Your task to perform on an android device: Since I was out of yogurt, I used the Blinkit app to look for some.
Image 0: 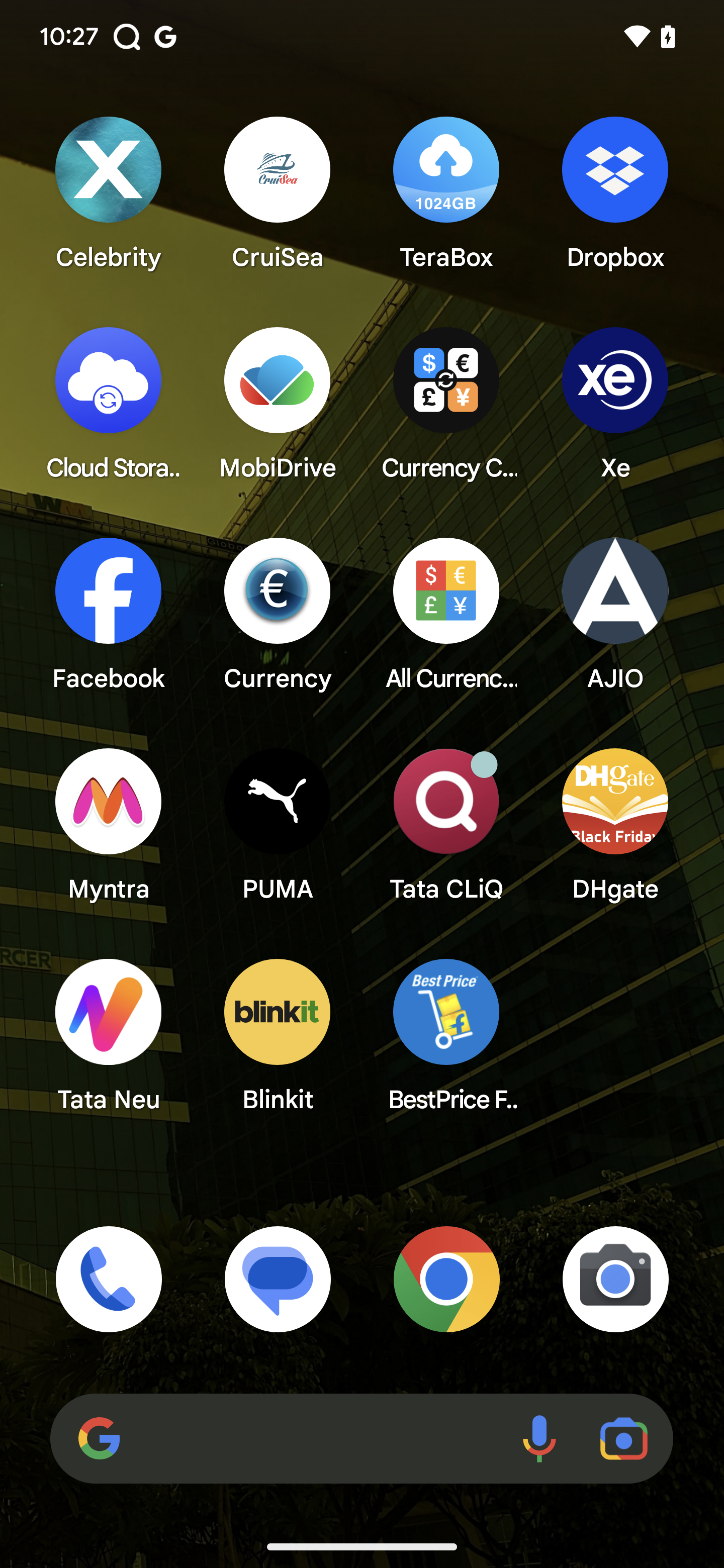
Open Blinkit app
Step 0: open app "Blinkit"
Image 1: 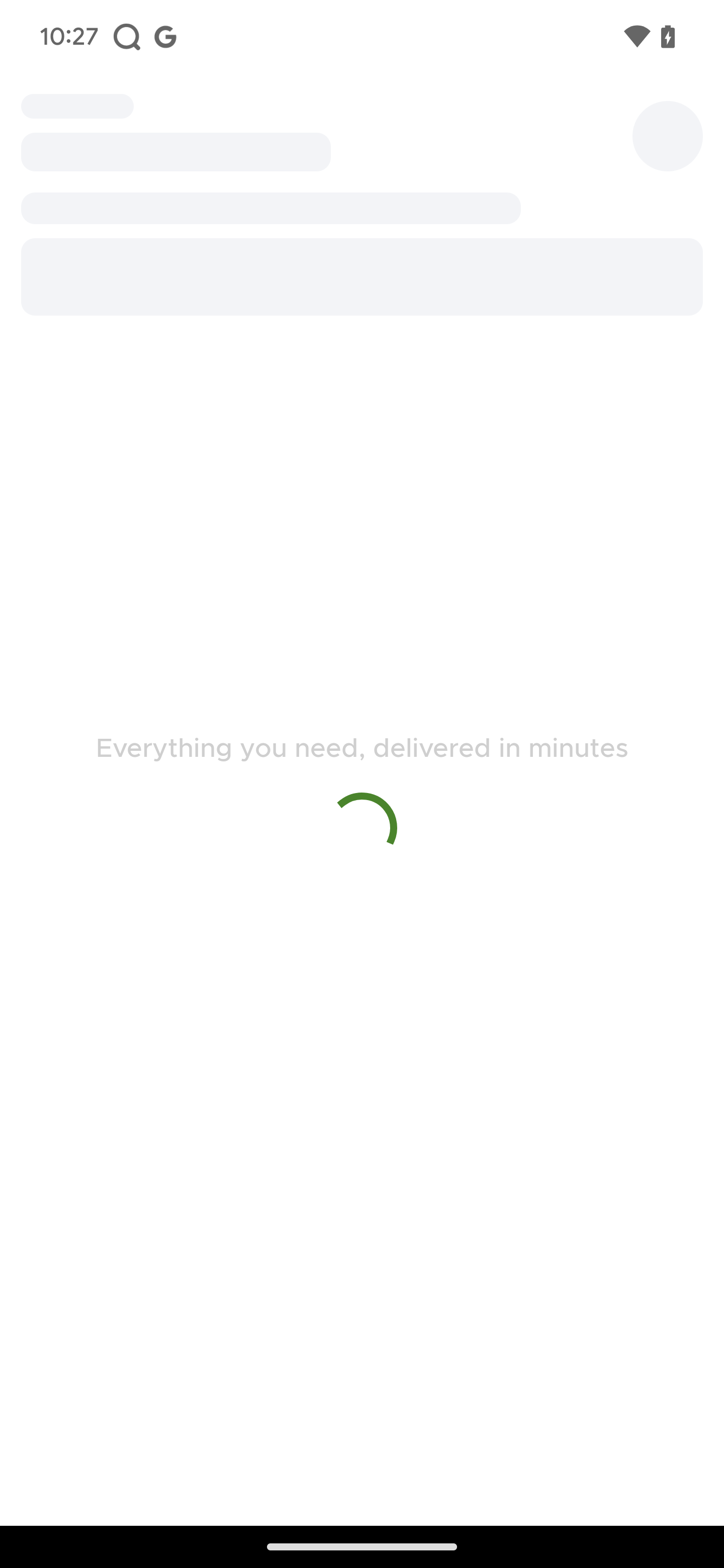
Open Blinkit app
Step 1: wait
Image 2: 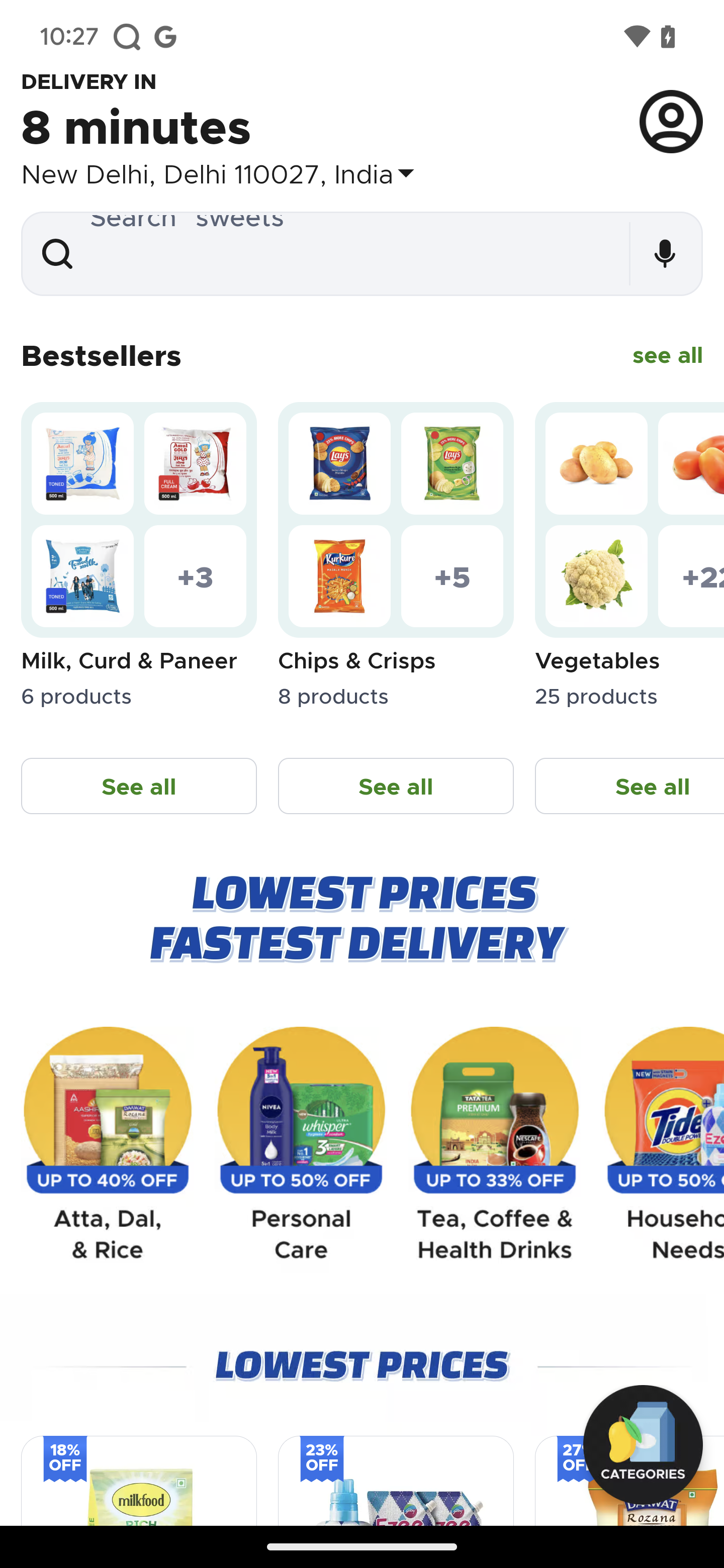
Click on the search bar 
Step 2: click (349, 254)
Image 3: 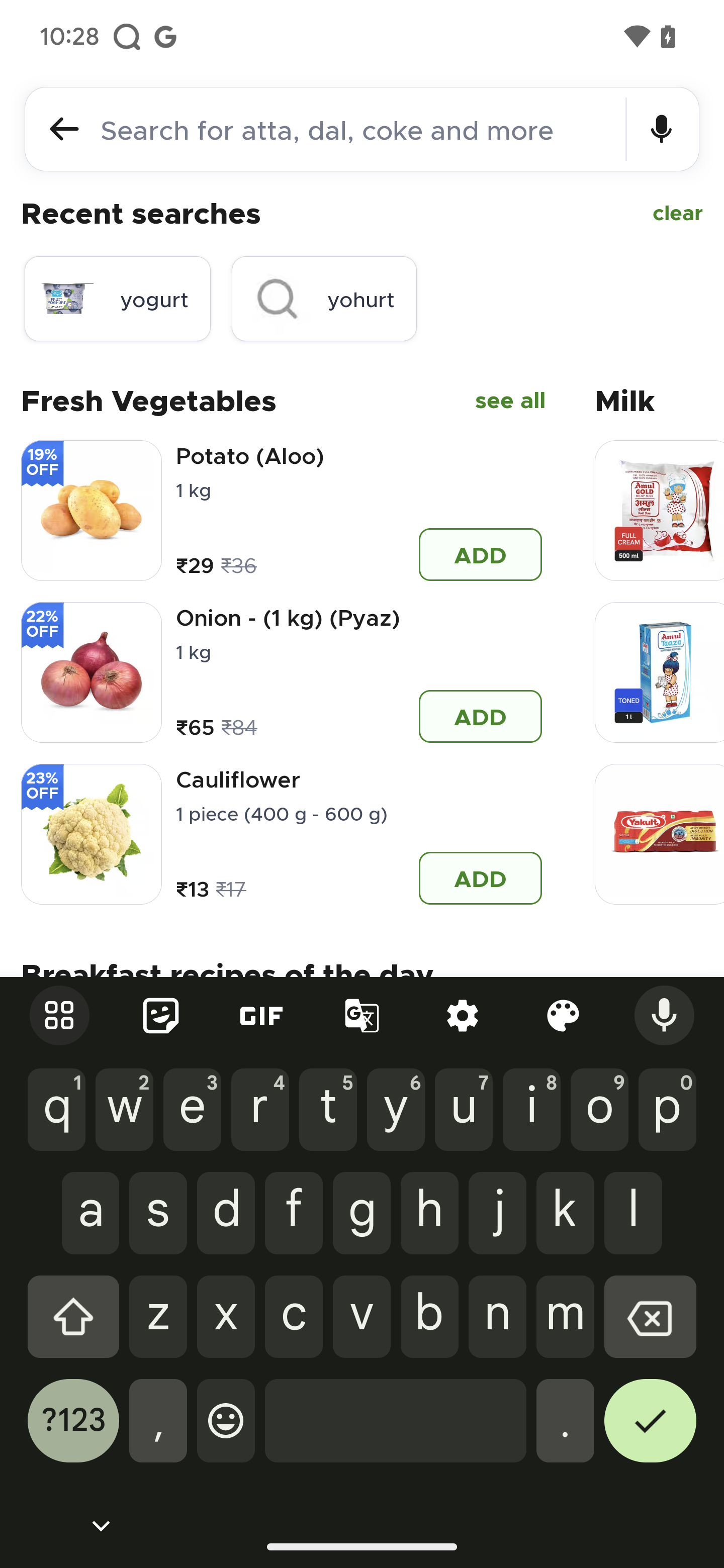
Type Yogurt in the search bar
Step 3: type "Yogurt"
Image 4: 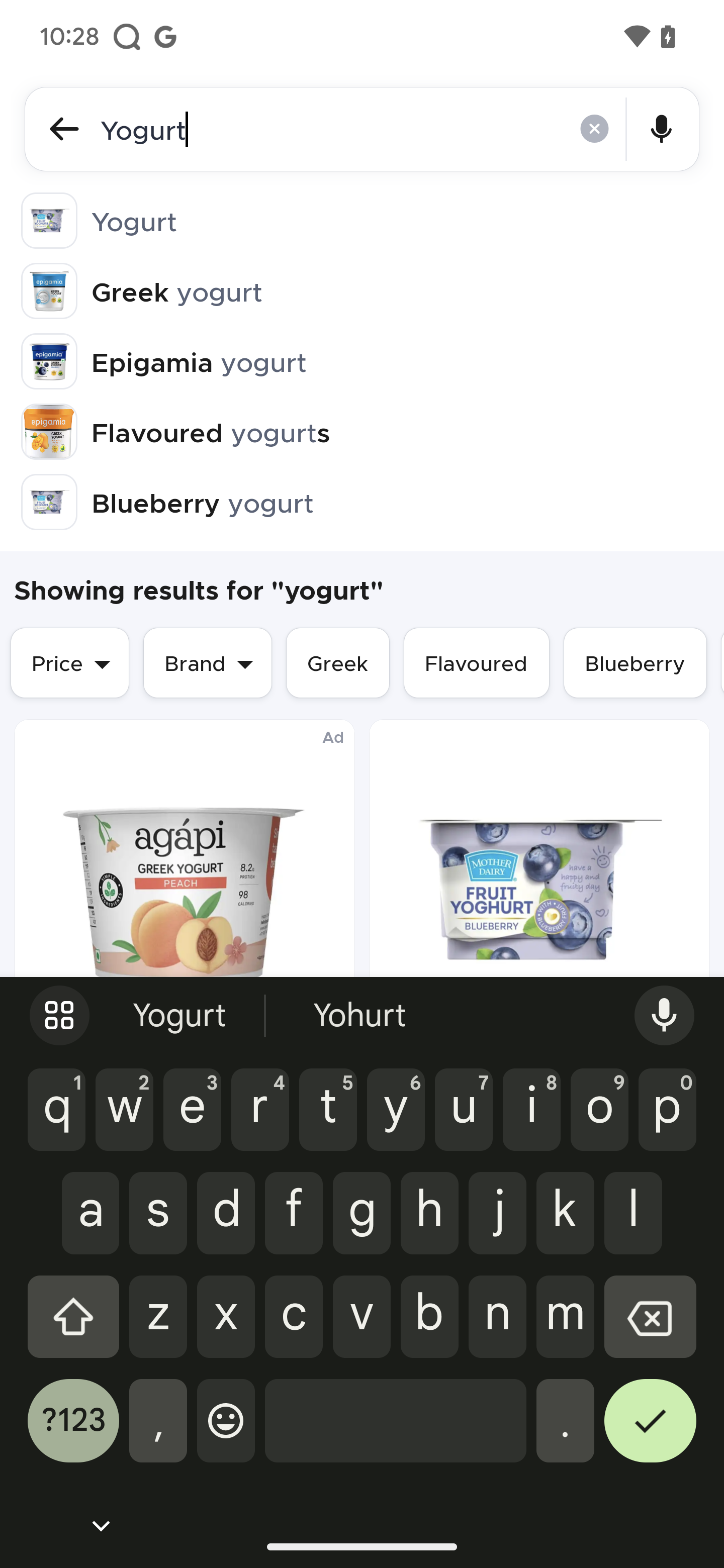
Click the right tick button at the bottom right corner of the keyboard
Step 4: click (650, 1431)